Your task to perform on an android device: Get the travel details for Avianca Airlines Flight AV184 on lastminute.com app from Sao Paulo Guarulhos International to New York John F. Kennedy. 
Image 0: 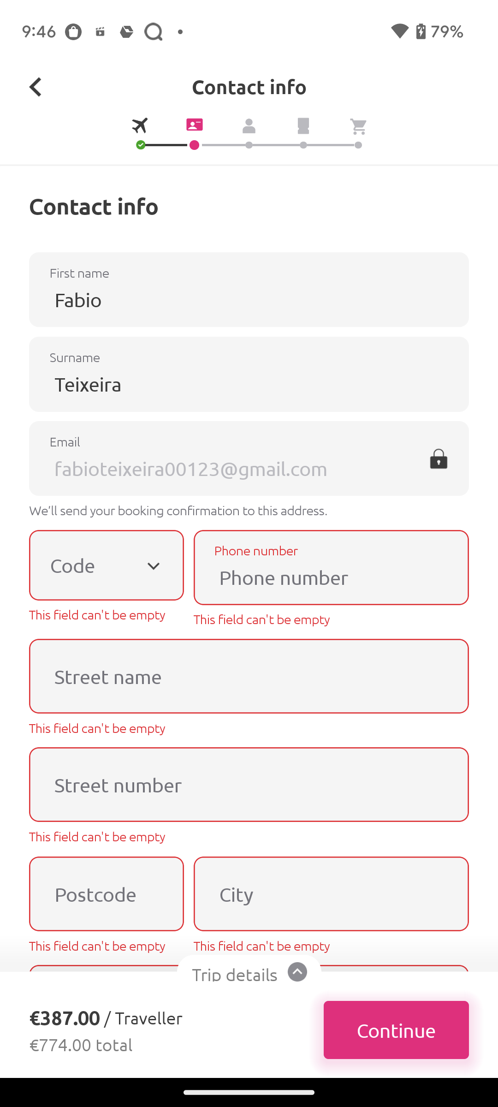
go back to the previous page
Step 0: press back button
Image 1: 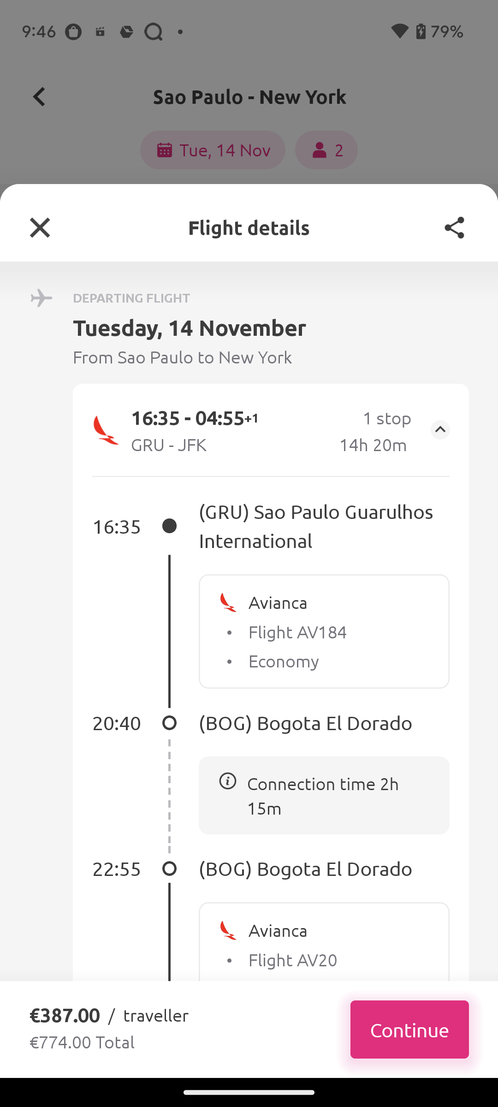
swipe up to check the details
Step 1: scroll down